Your task to perform on an android device: I think I should create a Nature folder on Google Drive to keep all of the nature pictures in an organized manner.
Image 0: 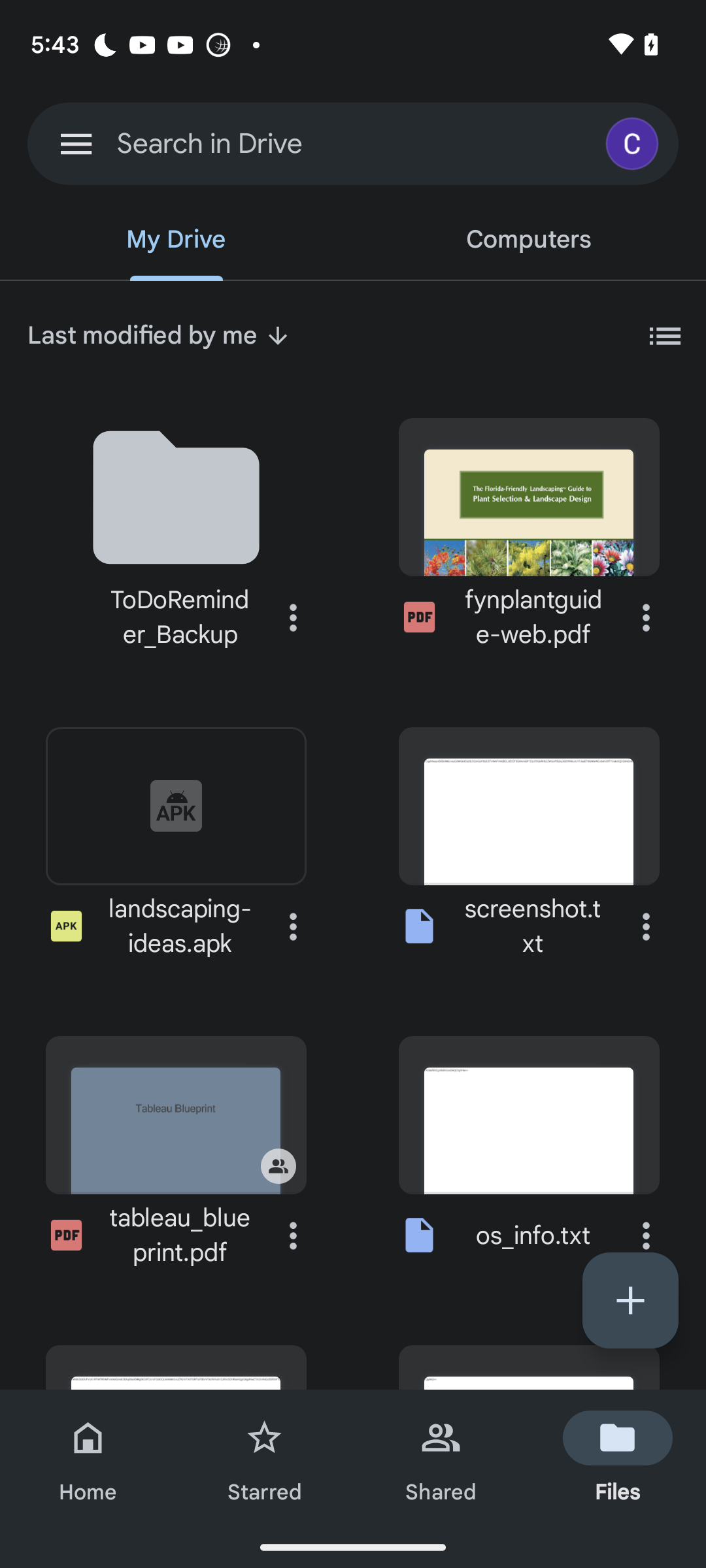
Click on the plus icon on bottom right of the screen
Step 0: click (630, 1300)
Image 1: 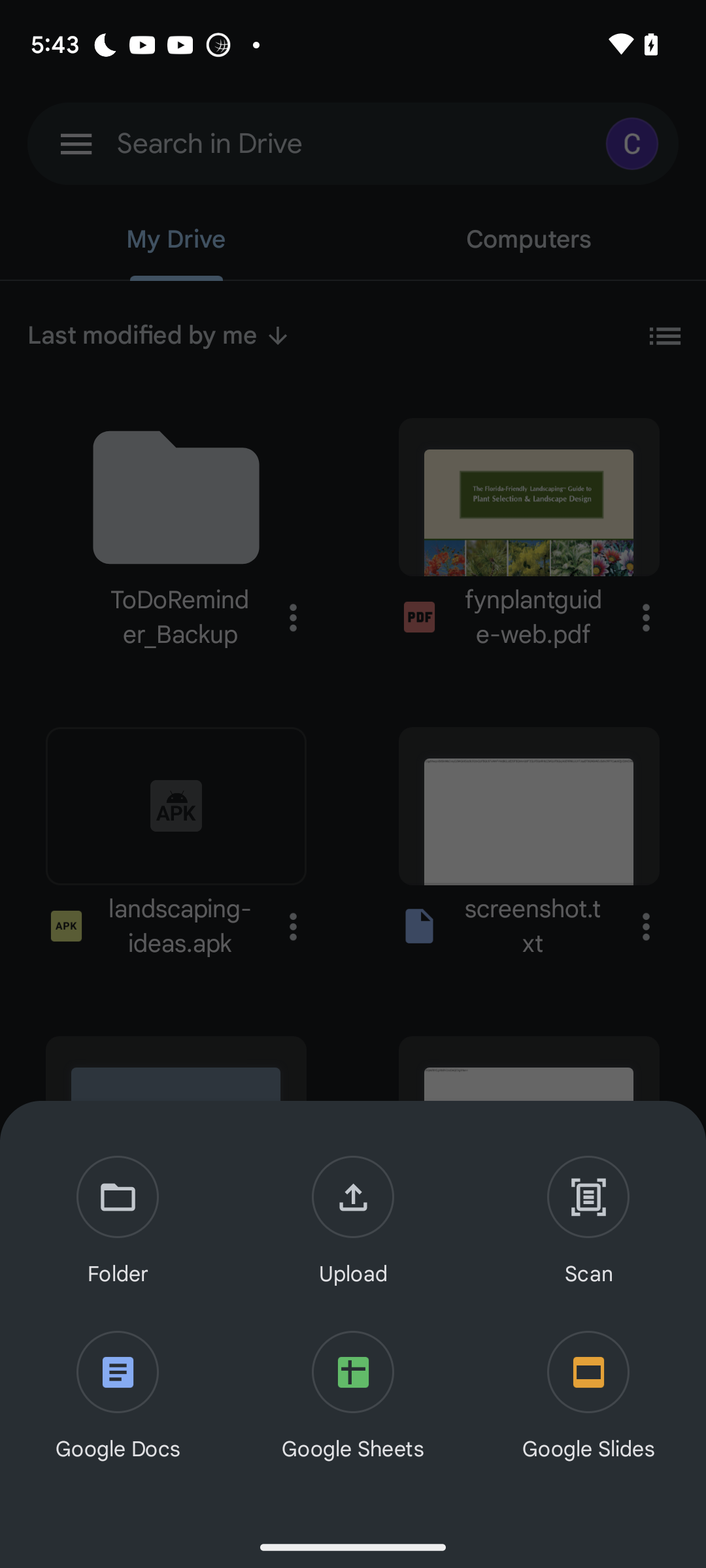
Click on the plus icon on bottom right of the screen
Step 1: click (630, 1299)
Image 2: 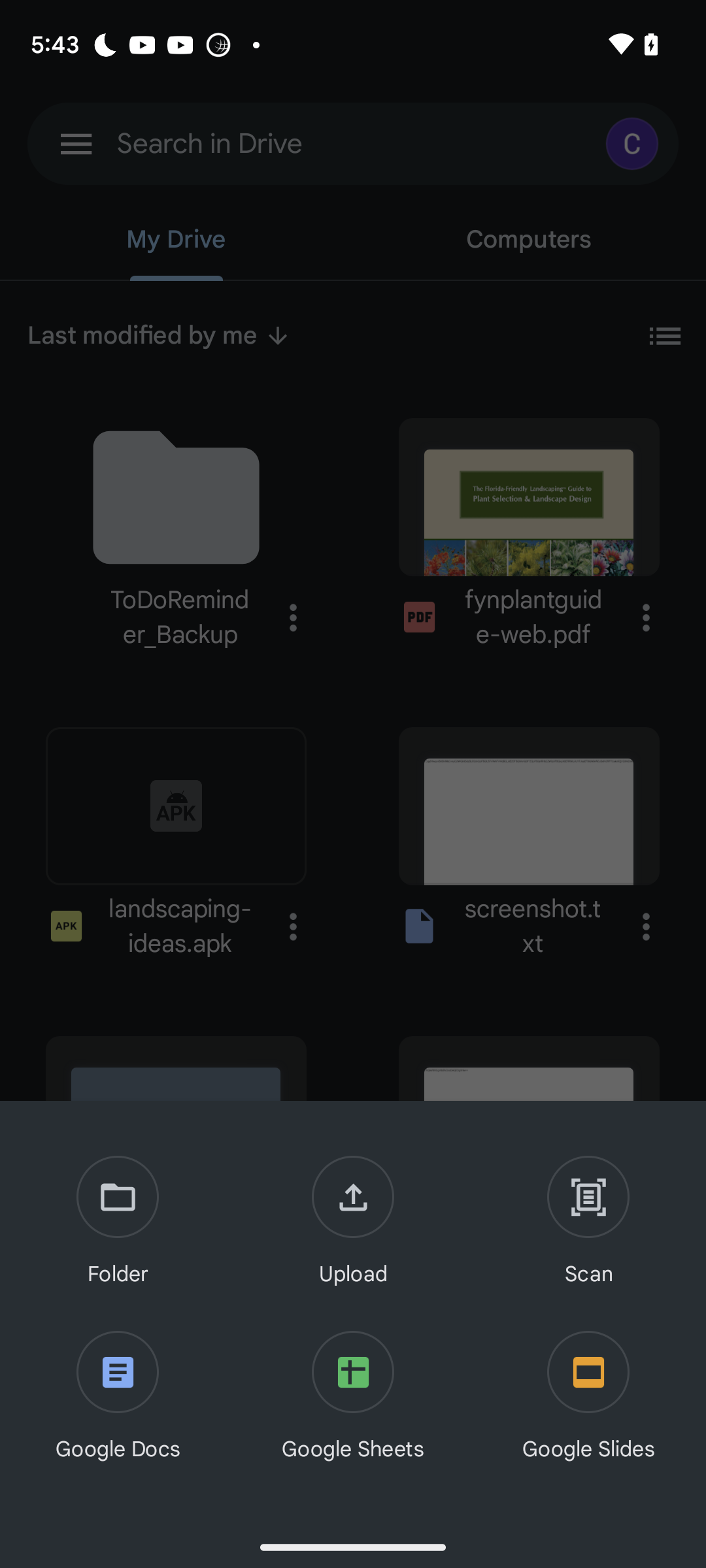
Click on folder option
Step 2: click (118, 1222)
Image 3: 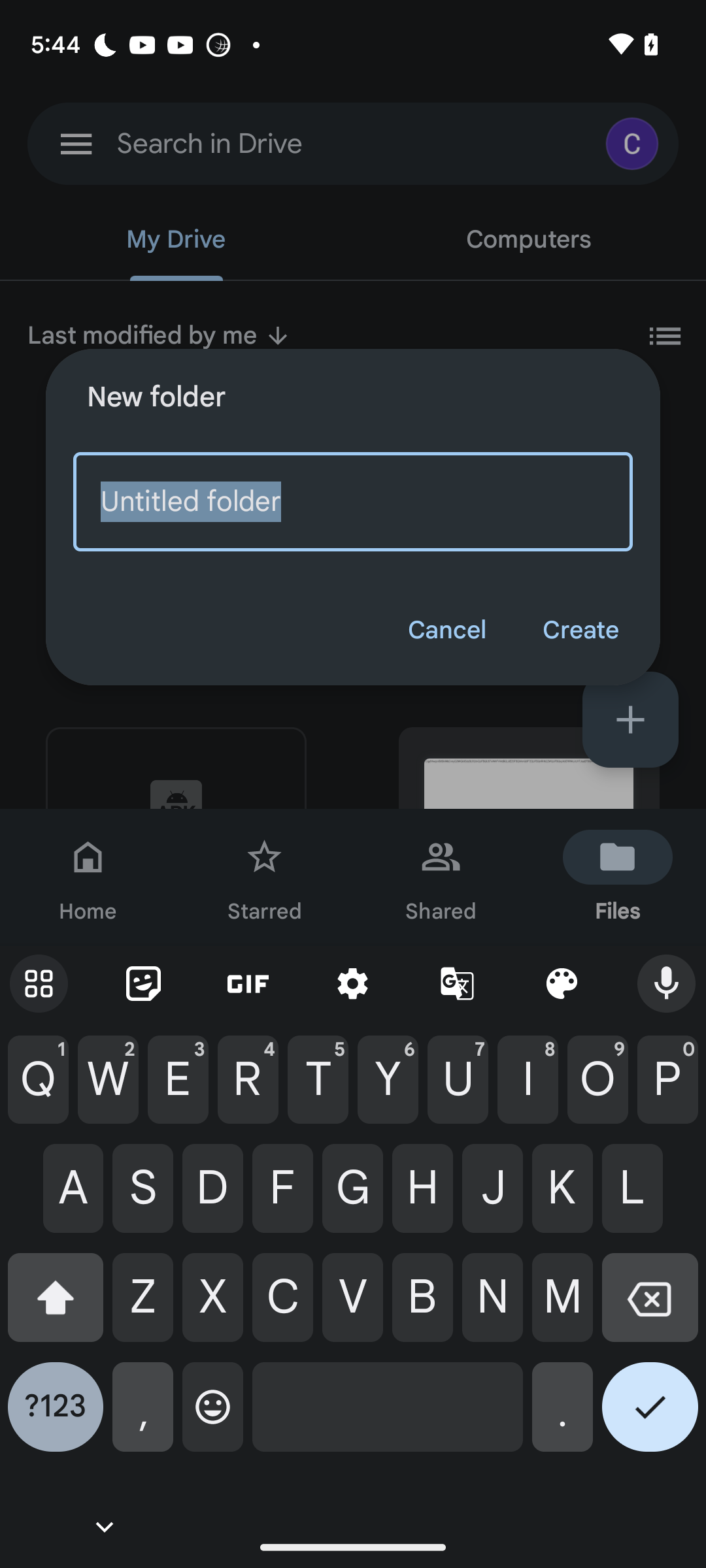
Click on the cross icon on the keyboard
Step 3: click (650, 1307)
Image 4: 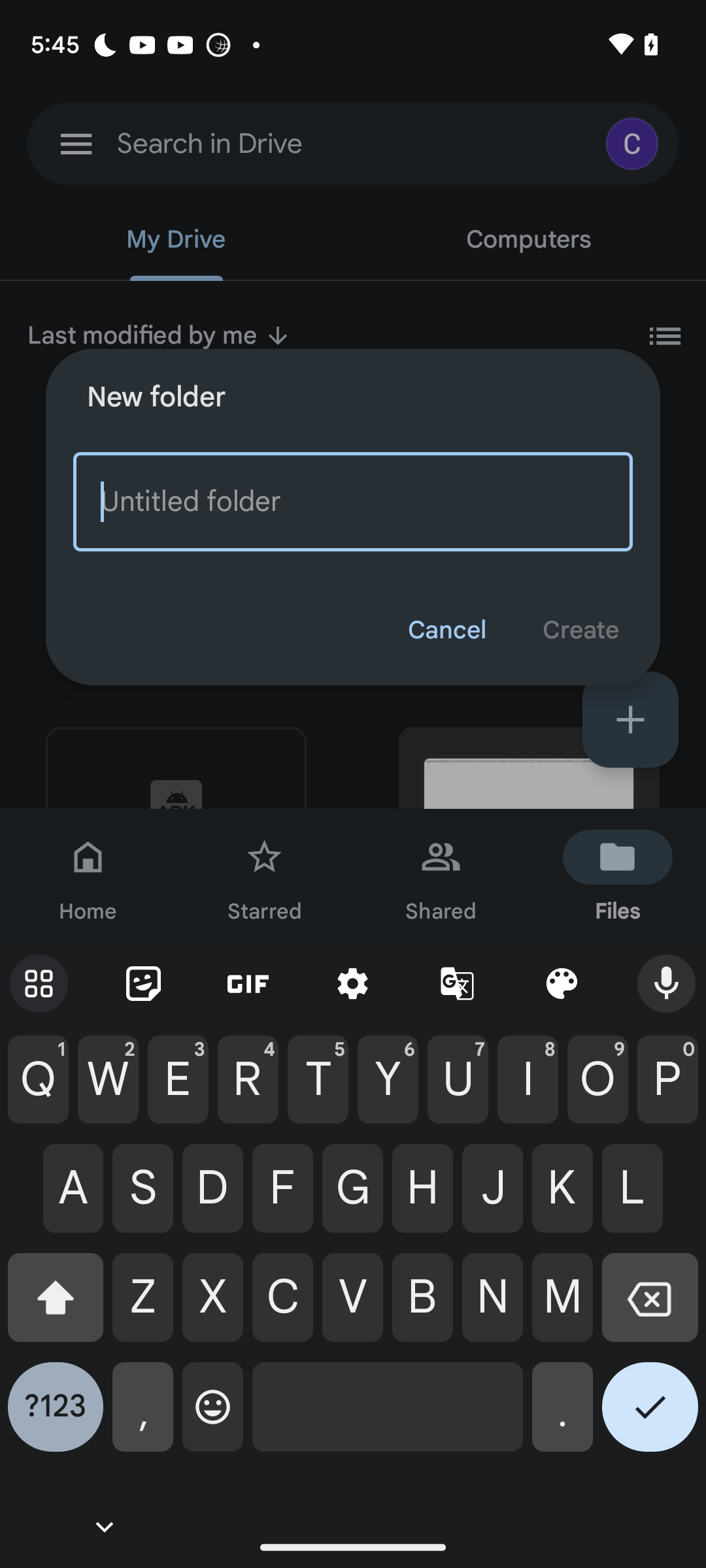
Enter the folder name as Nature 
Step 4: type "Nature"
Image 5: 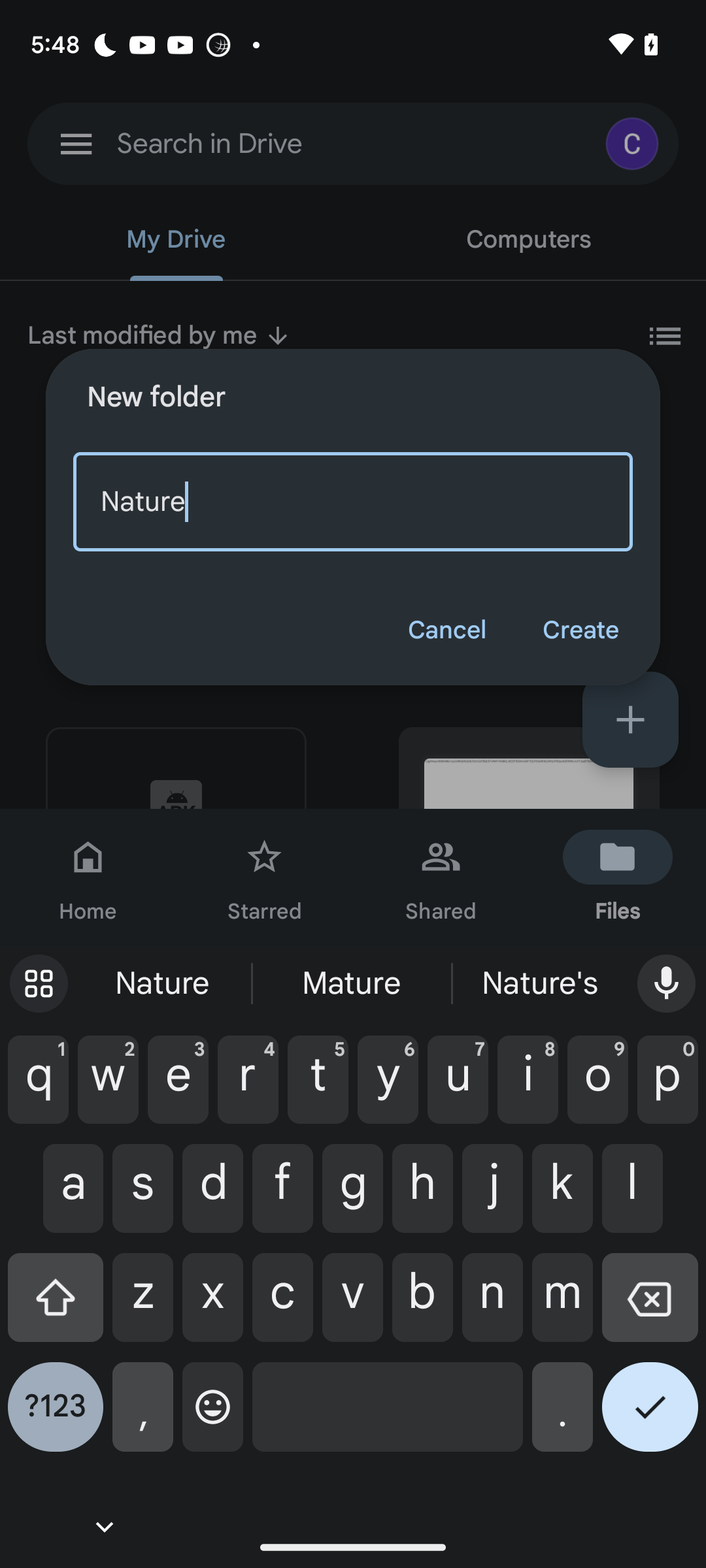
Click on create option
Step 5: click (580, 630)